Your task to perform on an android device: I will be delivering a lecture on renewable energy at Delft University of Technology, so for practice, record my lecture on the MyRecorder app.
Image 0: 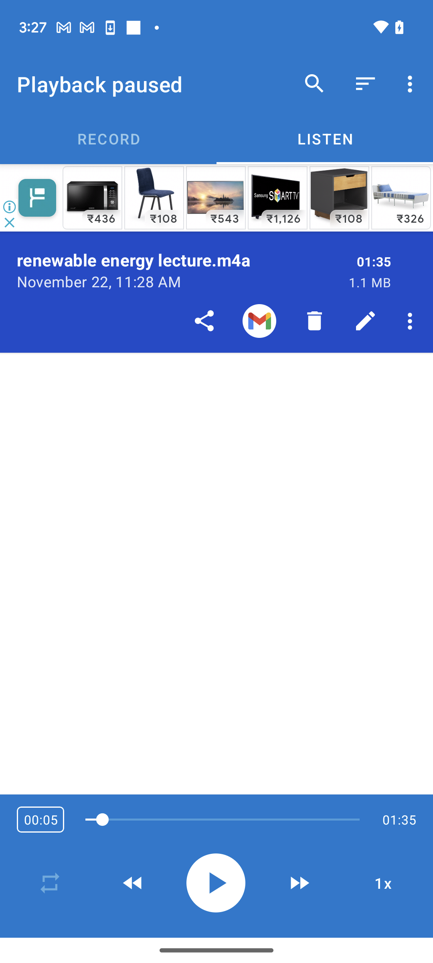
Open the MyRecorder app.
Step 0: open app "MyRecorder"
Image 1: 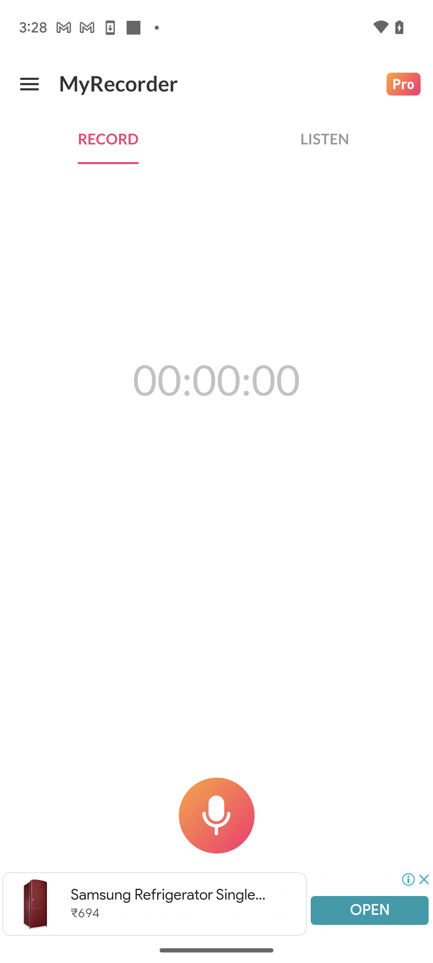
Click on the Mike icon at the bottom of the screen.
Step 1: click (216, 815)
Image 2: 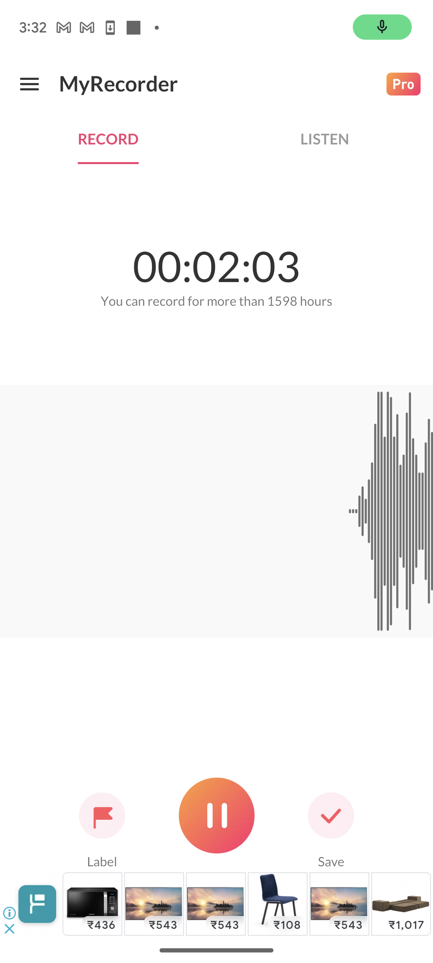
Click on the Mike icon at the bottom of the screen.
Step 2: wait